Your task to perform on an android device: Hooks Rails Stainless steel looks handy and are easy to use , View the details of the Hooks Rails Stainless steel Hooks in the DHgate app
Image 0: 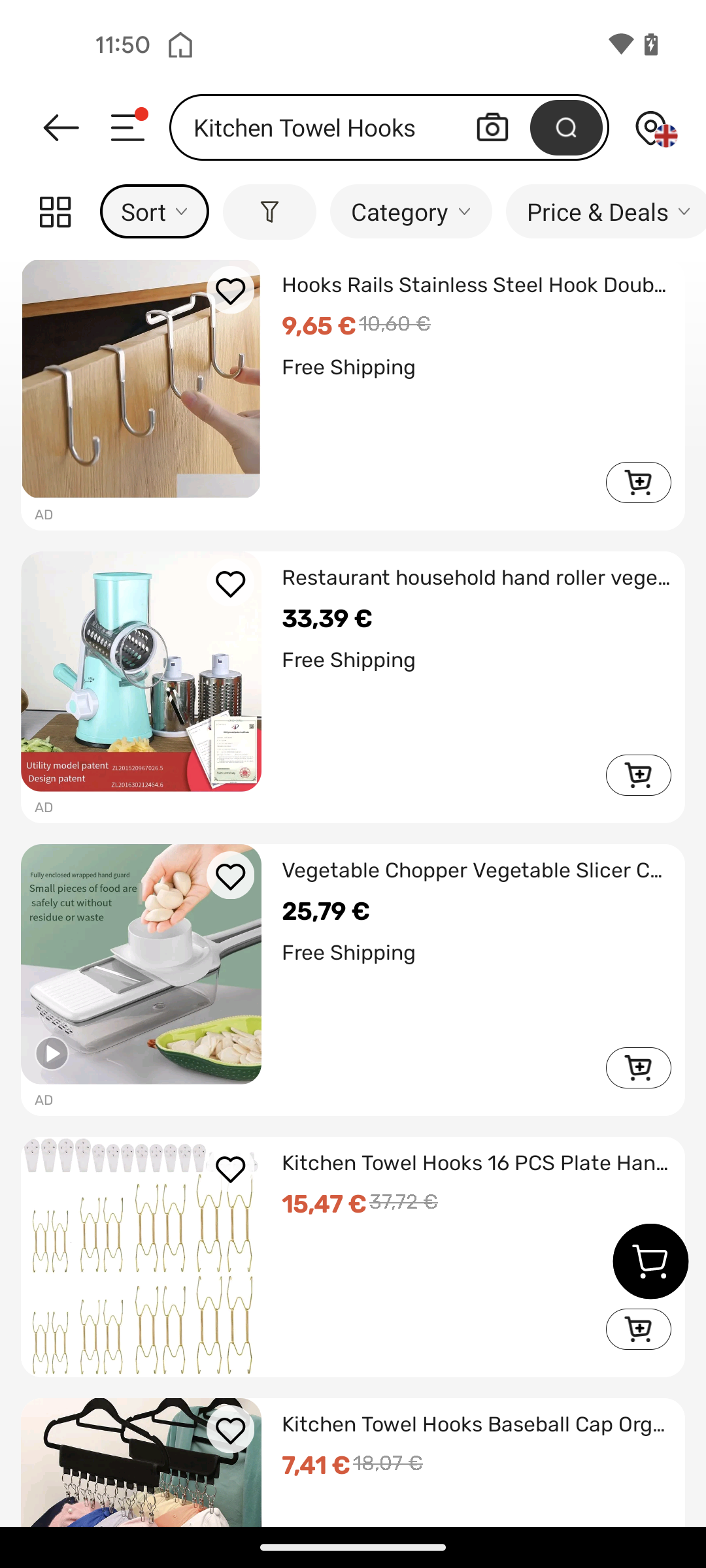
Click on the first searched result
Step 0: click (402, 326)
Image 1: 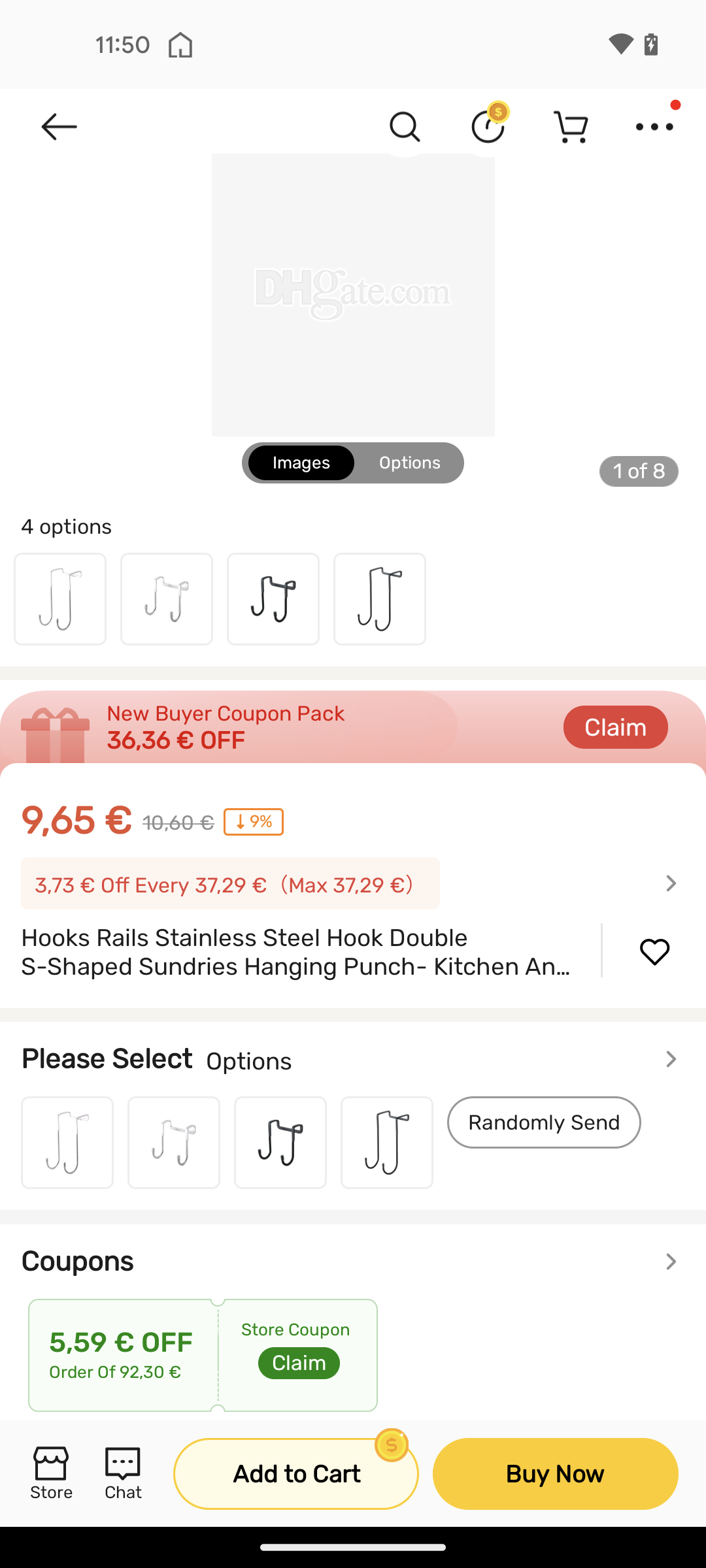
Swipe up to view the details
Step 1: scroll down
Image 2: 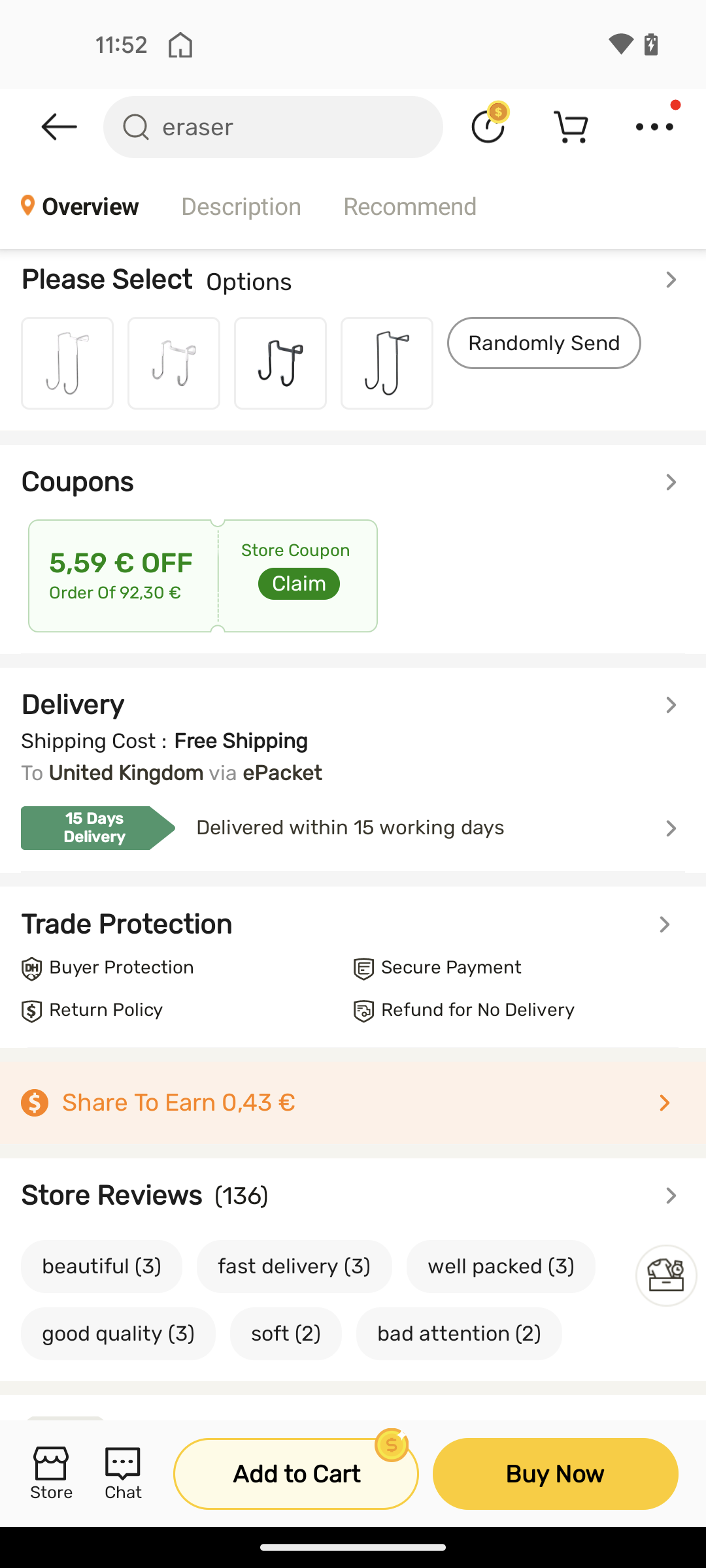
Swipe up to view the details
Step 2: scroll down
Image 3: 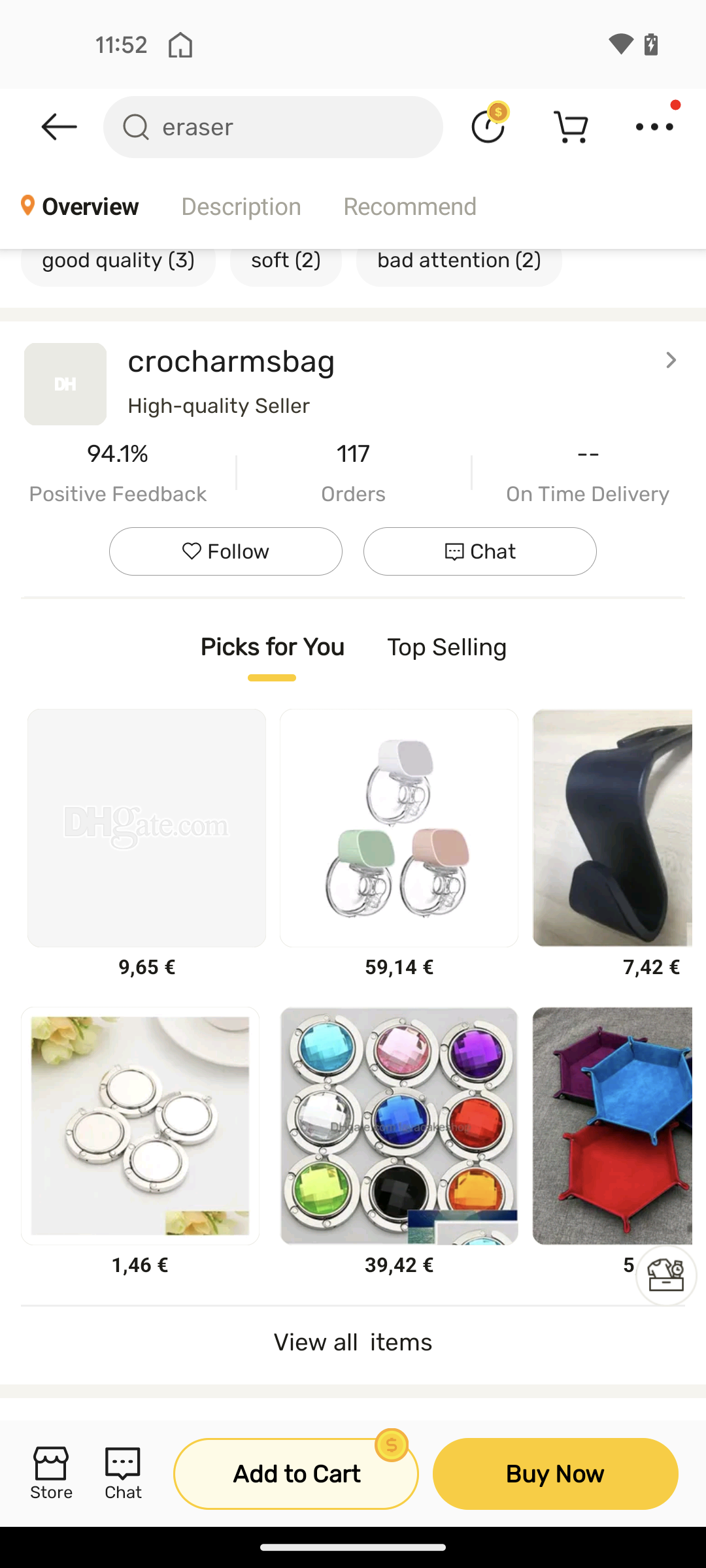
Swipe up to view the details
Step 3: scroll down
Image 4: 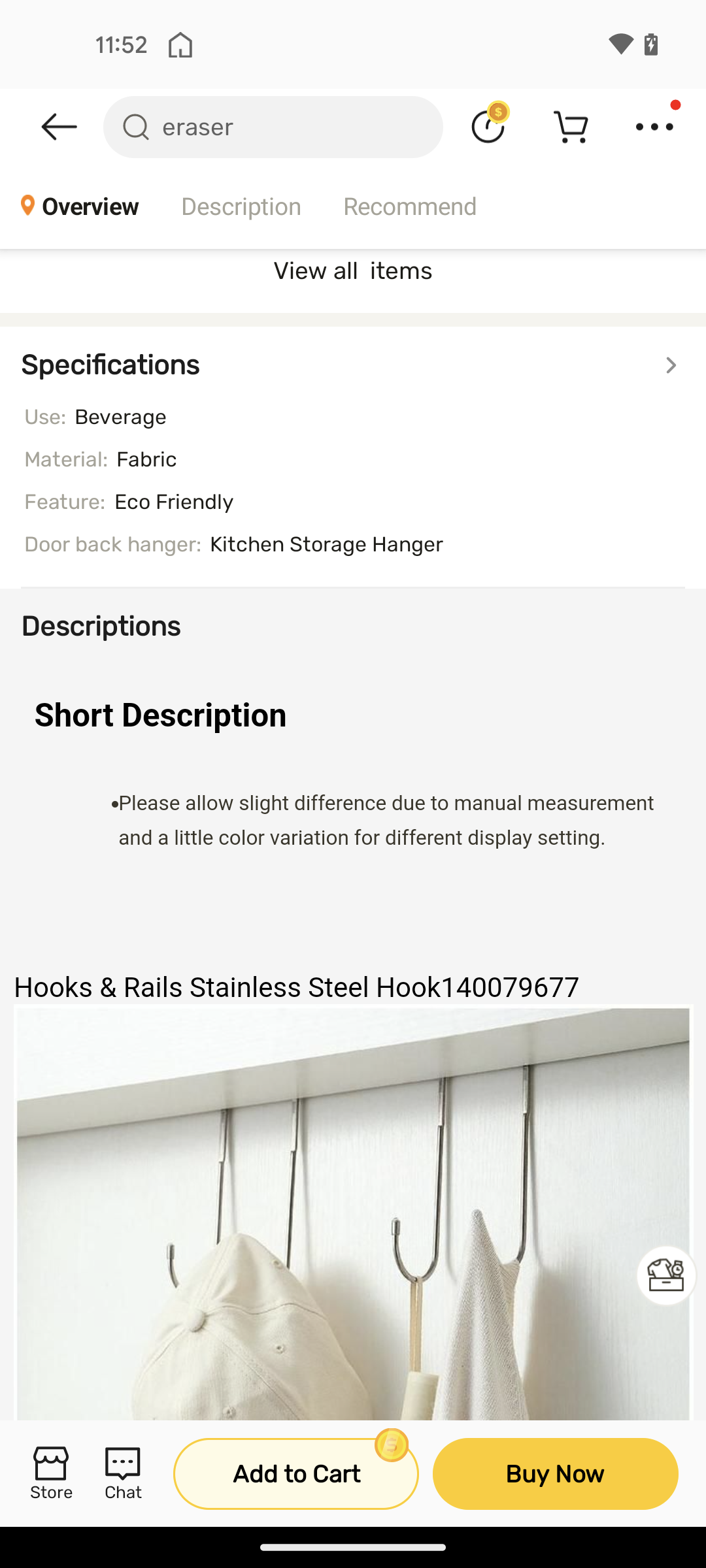
Swipe up to view the details
Step 4: scroll down
Image 5: 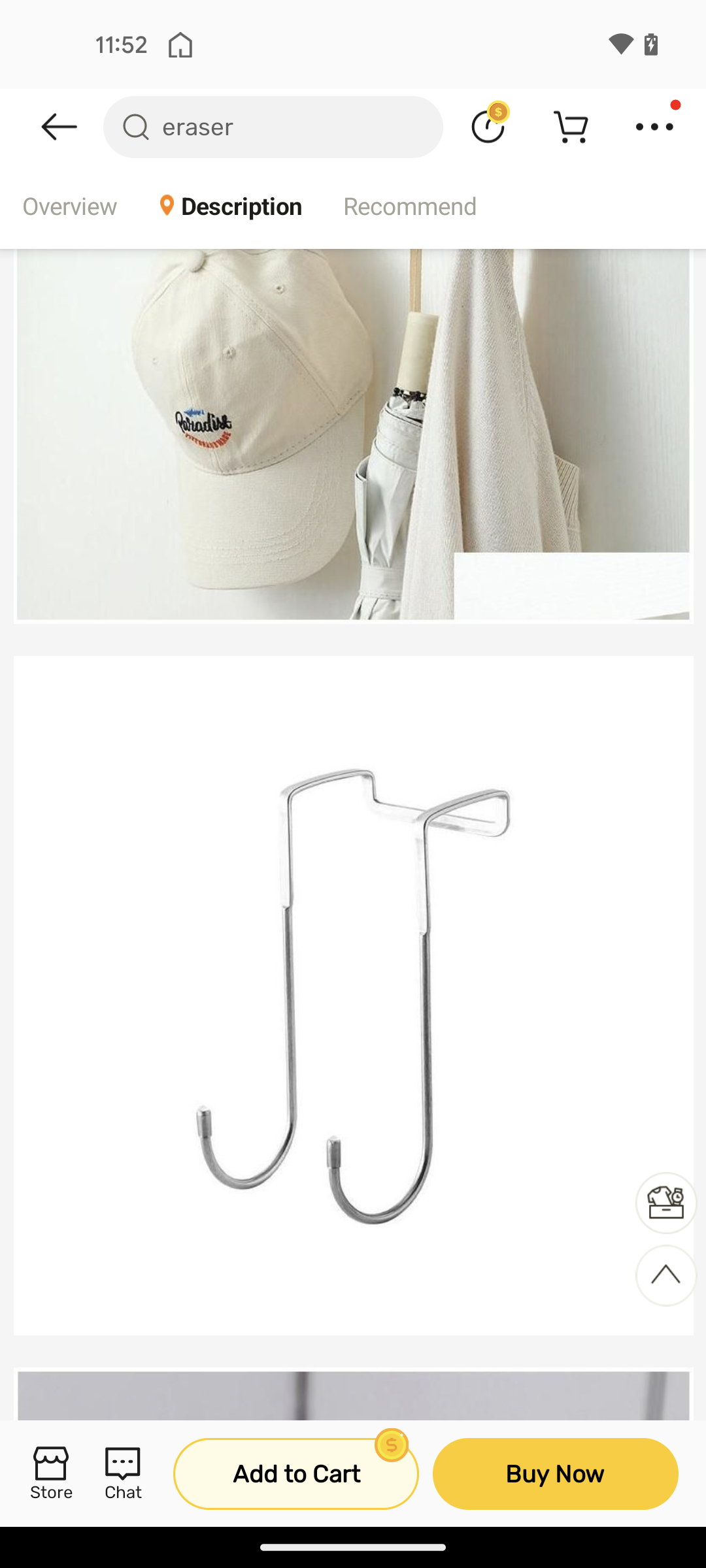
Swipe up to view the details
Step 5: scroll down
Image 6: 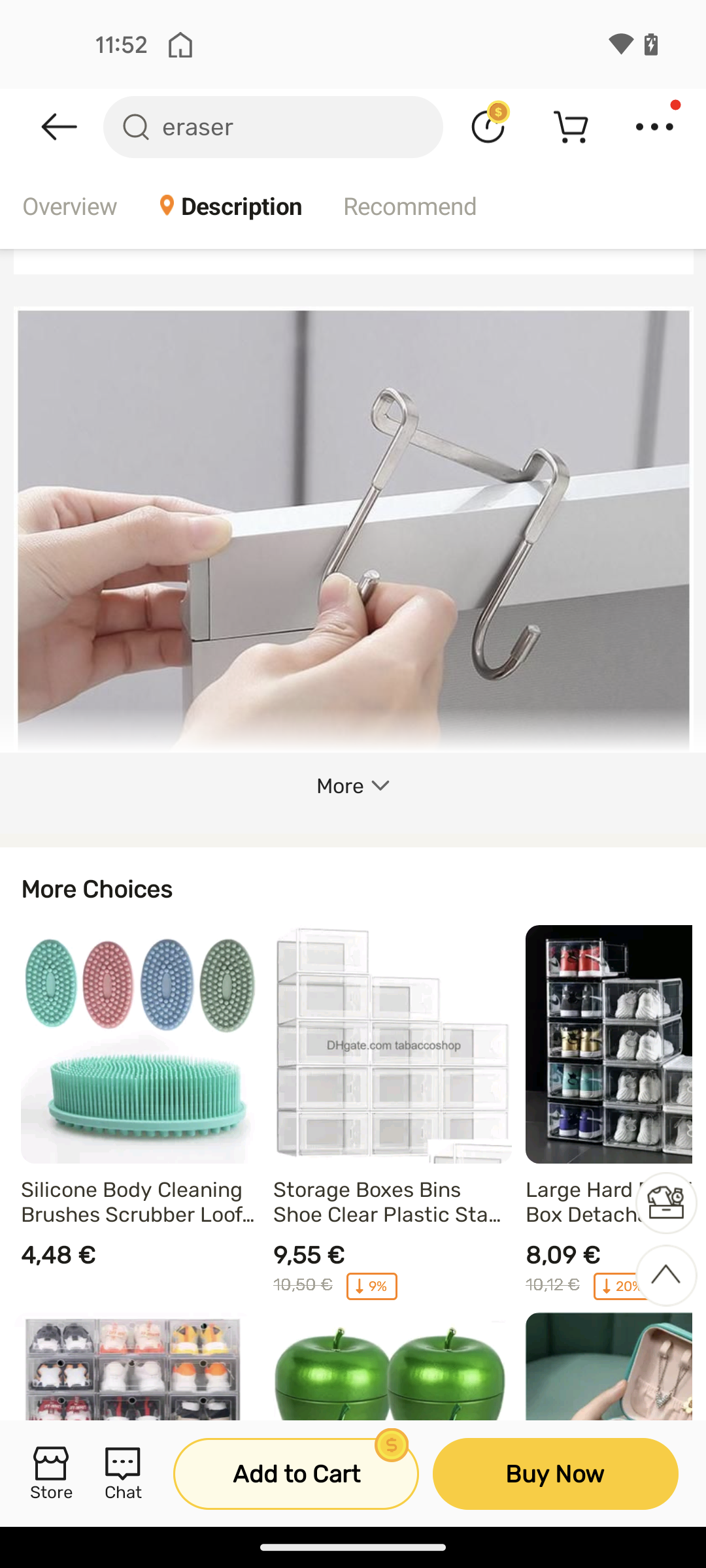
Swipe up to view the details
Step 6: scroll down